Your task to perform on an android device: As I always like the Reebok shoes, browse for clutches from the Reebok brand in the eBay app.
Image 0: 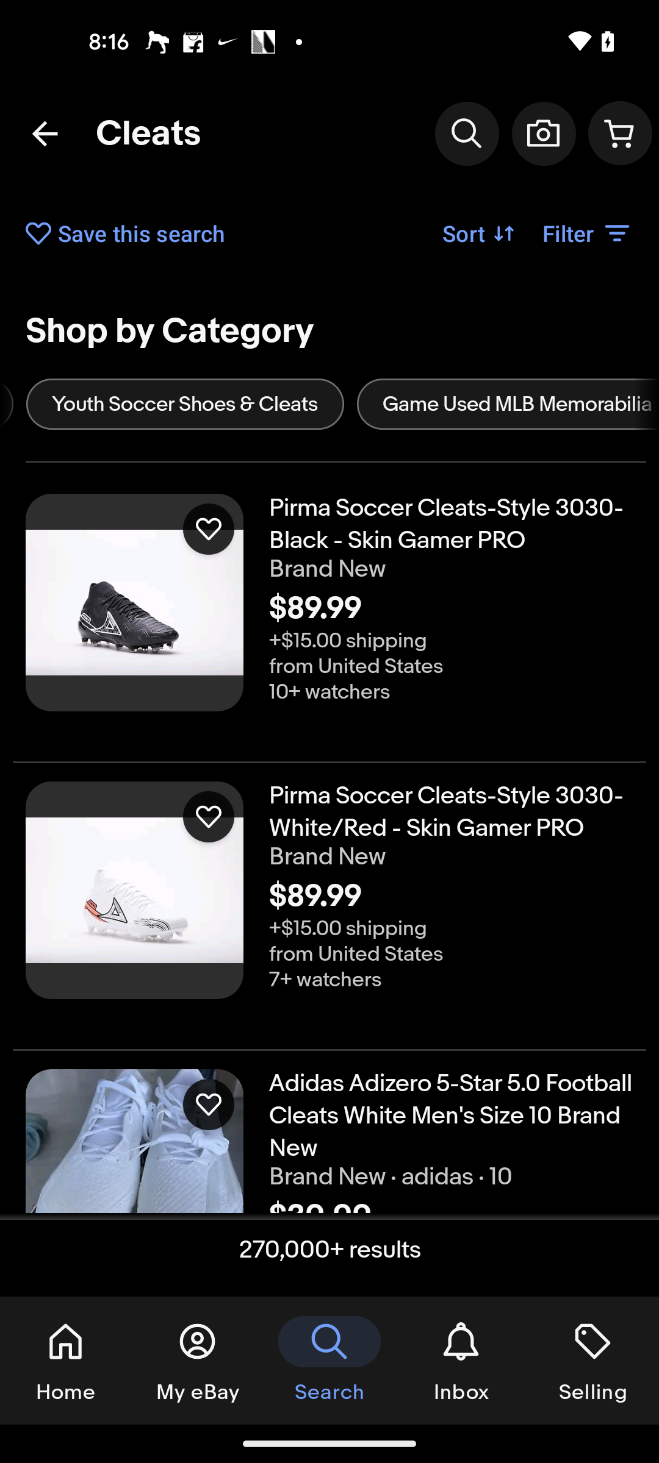
Click on the Filter button
Step 0: click (588, 233)
Image 1: 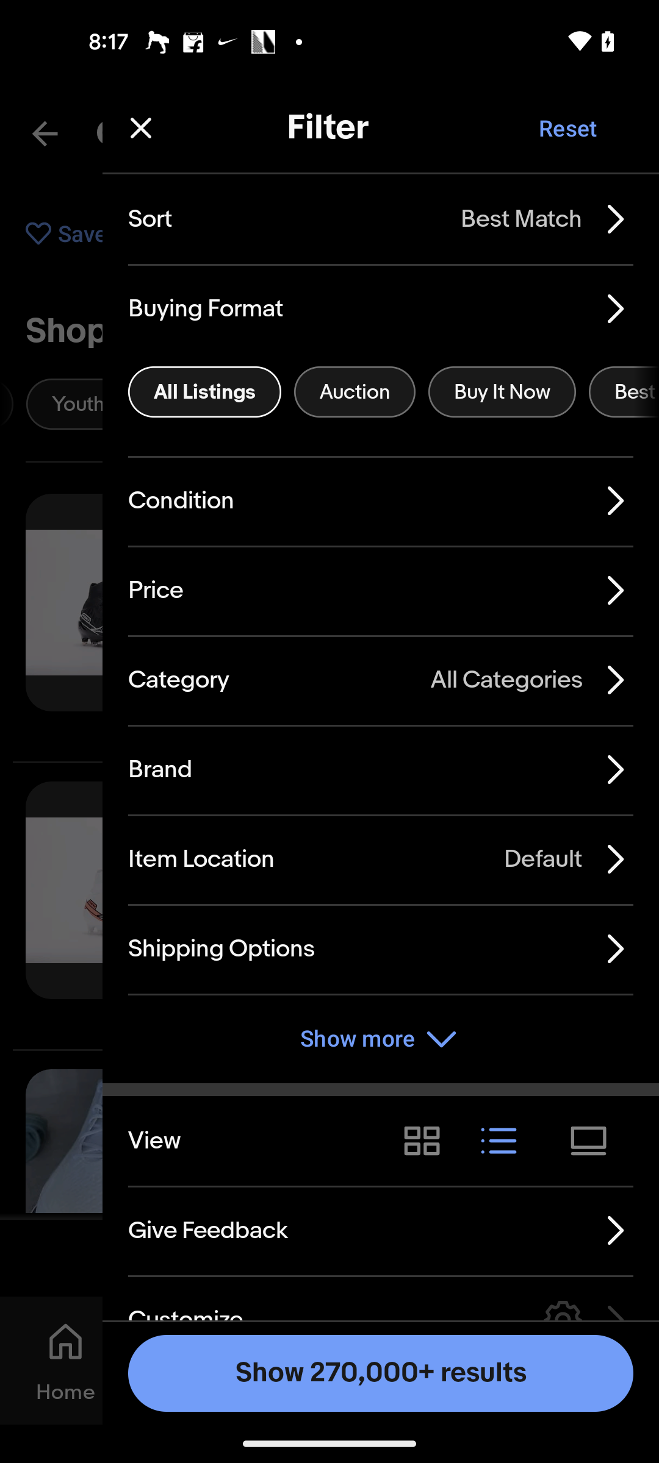
Go to the Brand filter
Step 1: click (160, 769)
Image 2: 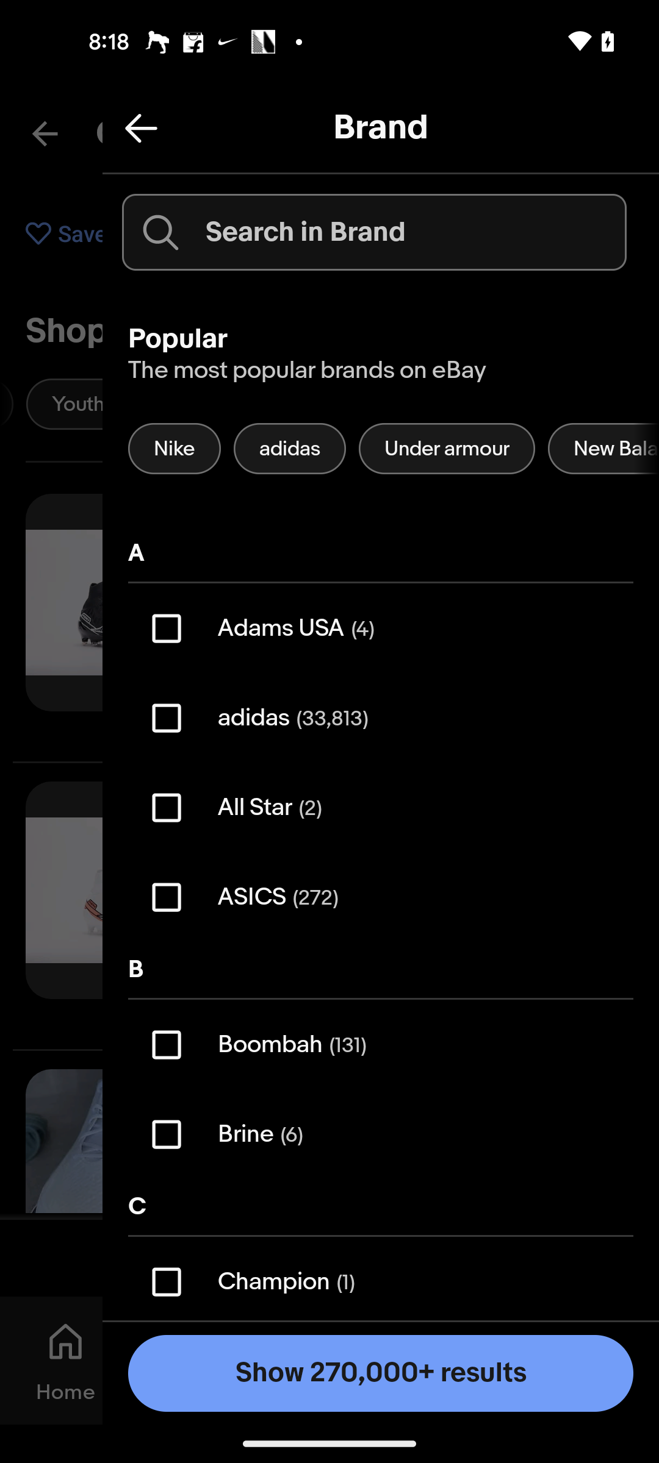
Scroll up for the Reebok brand filter
Step 2: scroll down
Image 3: 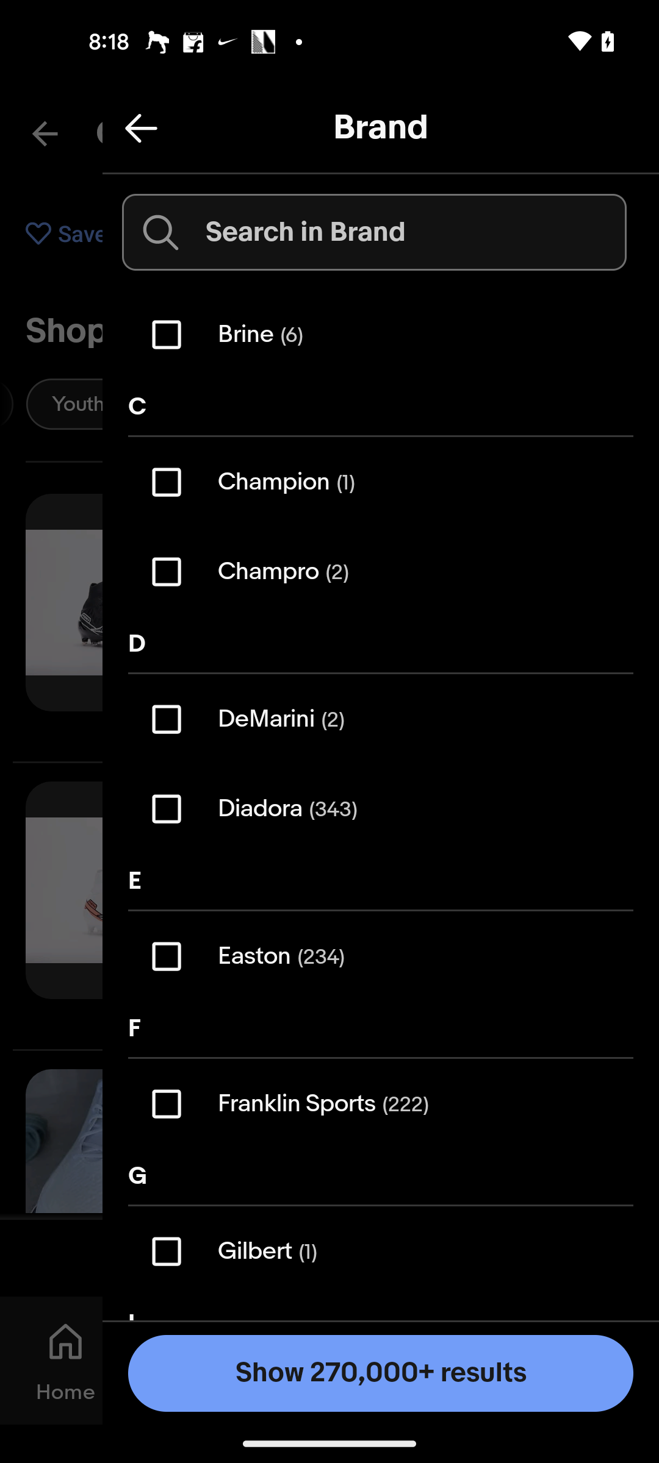
Scroll up for the Reebok brand filter
Step 3: scroll down
Image 4: 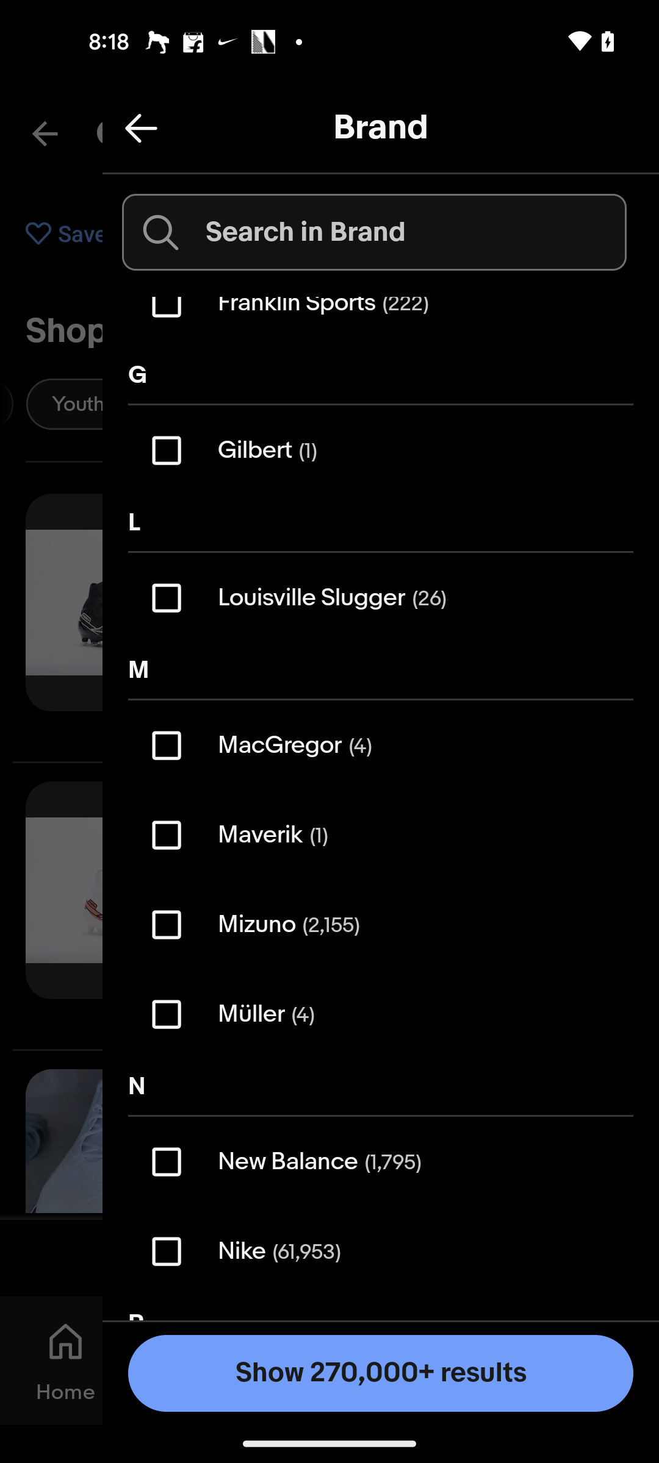
Scroll up for the Reebok brand filter
Step 4: scroll down
Image 5: 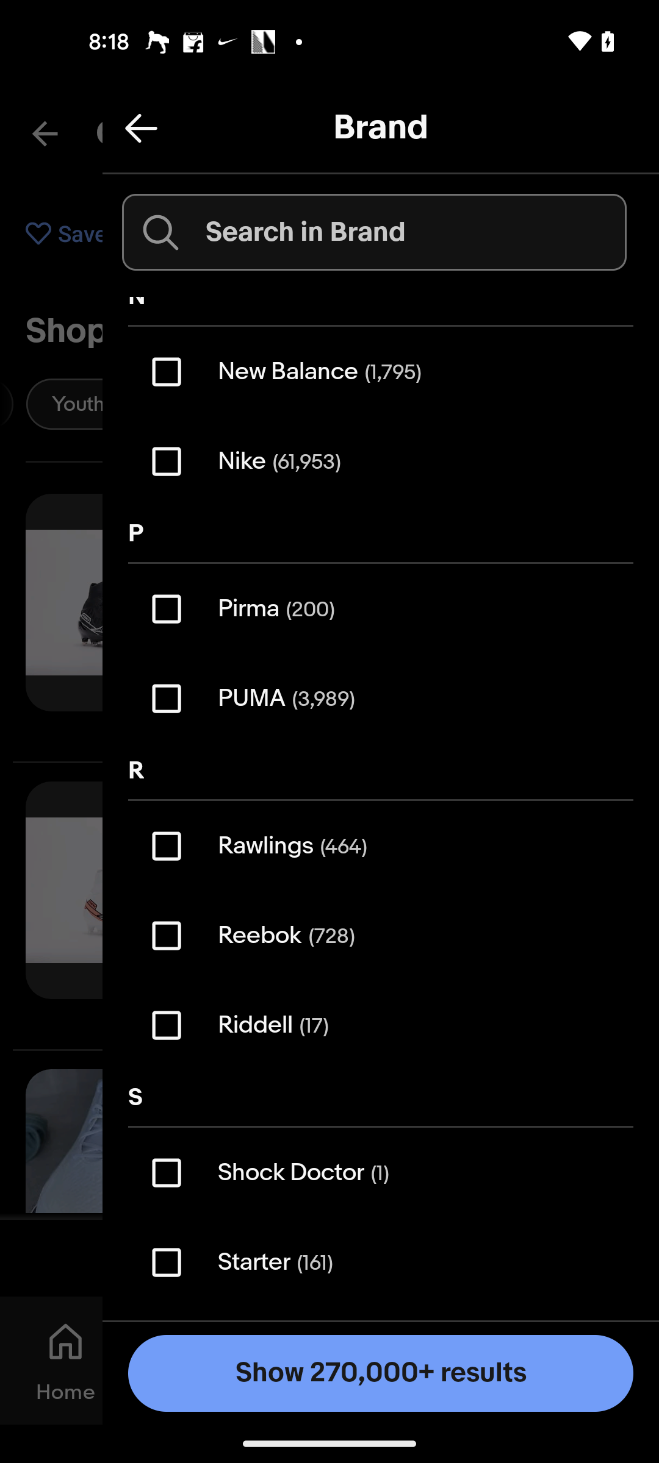
Click on the Checkbox of the Reebok brand
Step 5: click (161, 936)
Image 6: 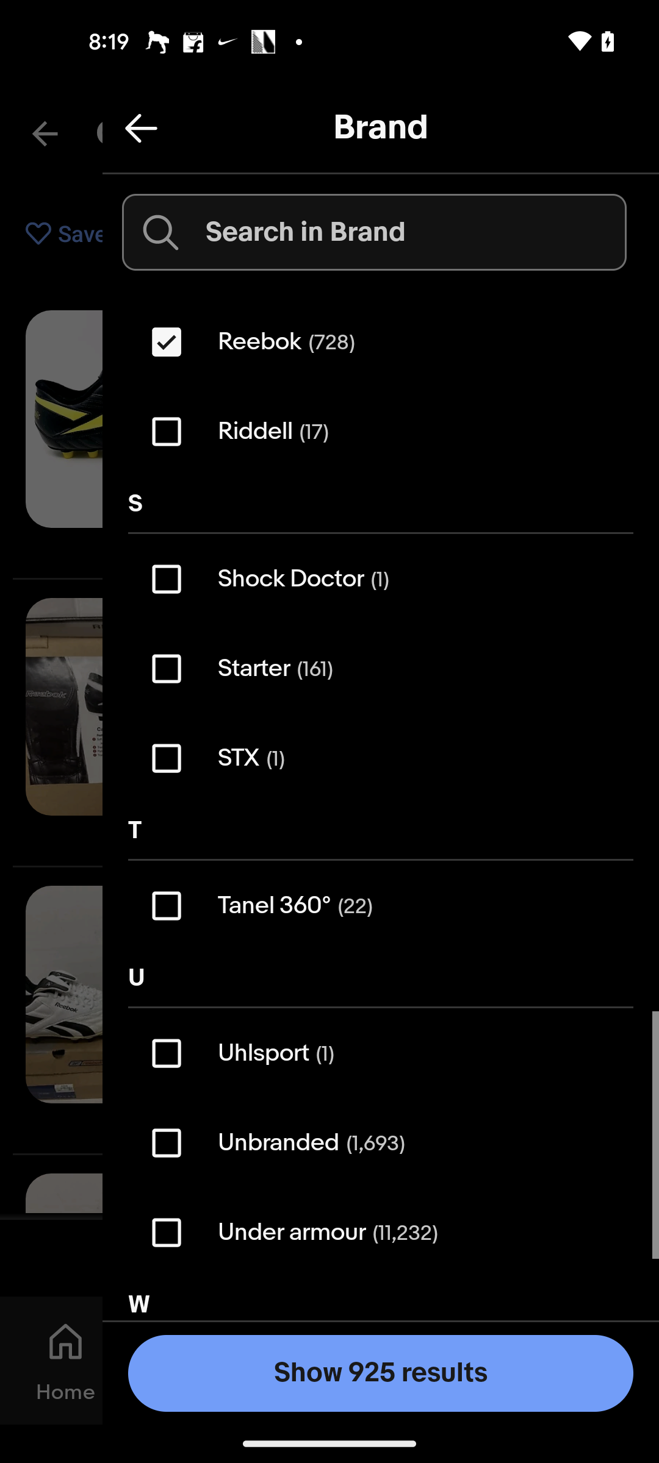
Click on the Show 925 results button
Step 6: click (351, 1353)
Image 7: 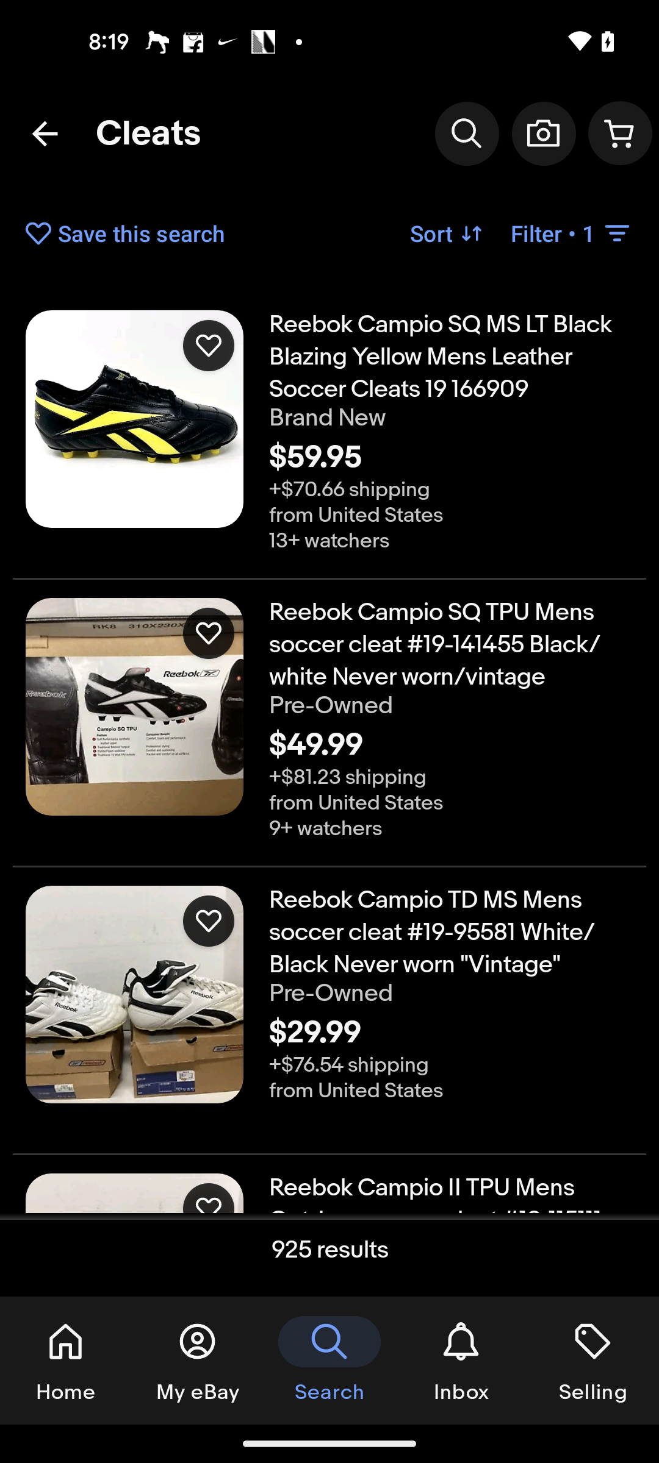
Swipe up to browse for more Reebok shoes
Step 7: scroll down
Image 8: 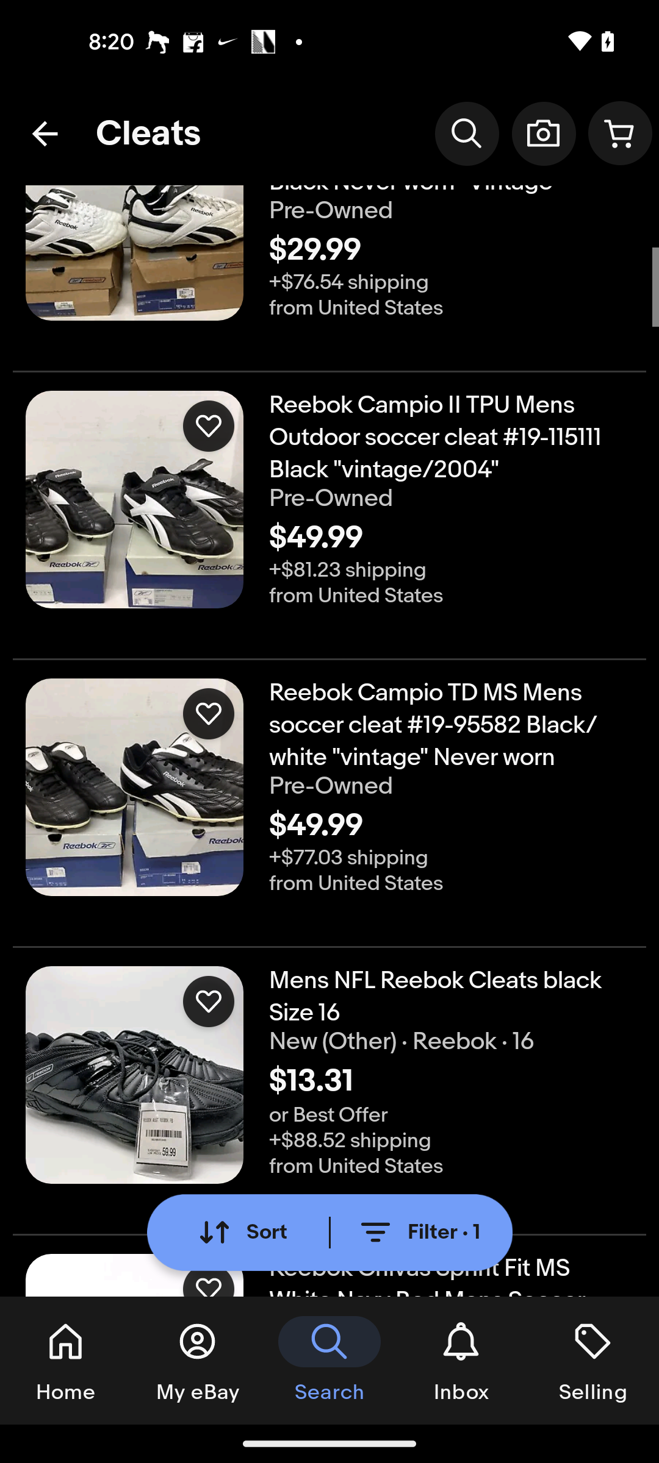
Swipe up to browse for more Reebok shoes
Step 8: scroll down
Image 10: 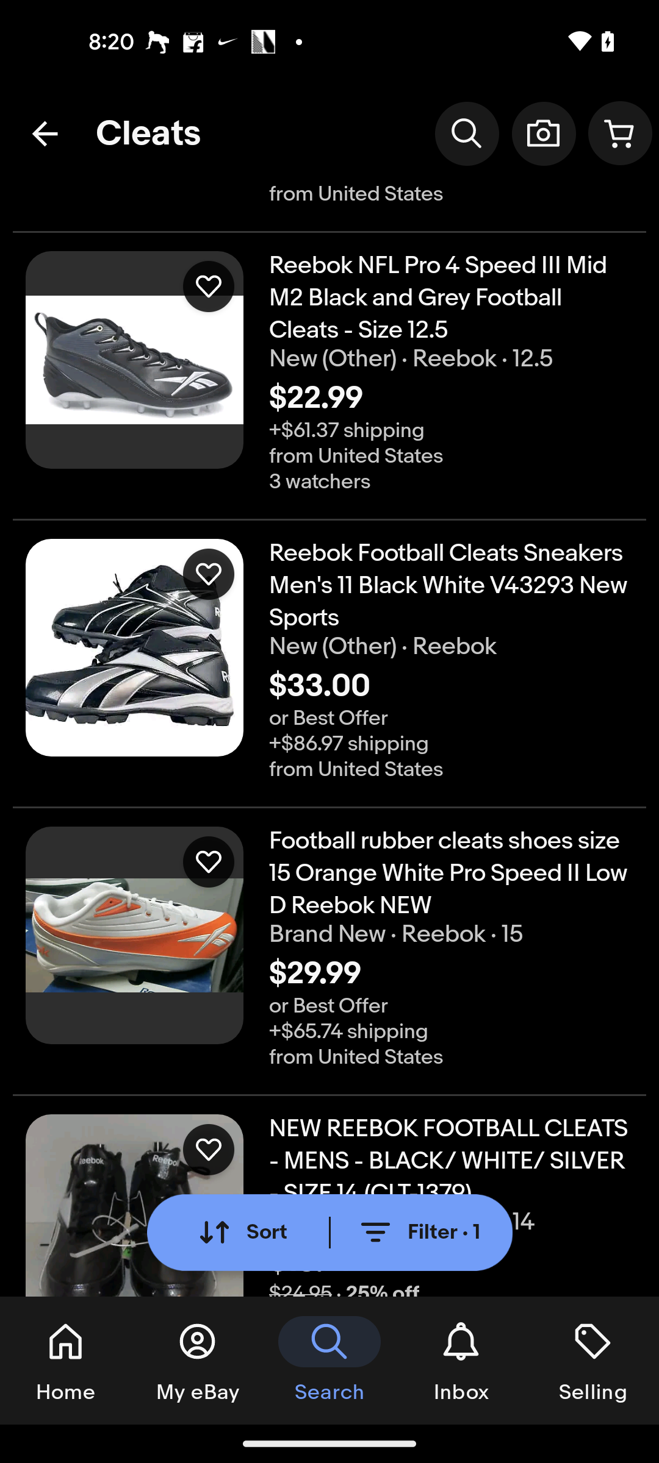
Swipe up to browse for more Reebok shoes
Step 10: scroll down